Your task to perform on an android device: I'd like to compare the Samsung 7 kg Fully-Automatic Top Loading Washing Machine to other similar items in the Amazon app.
Image 0: 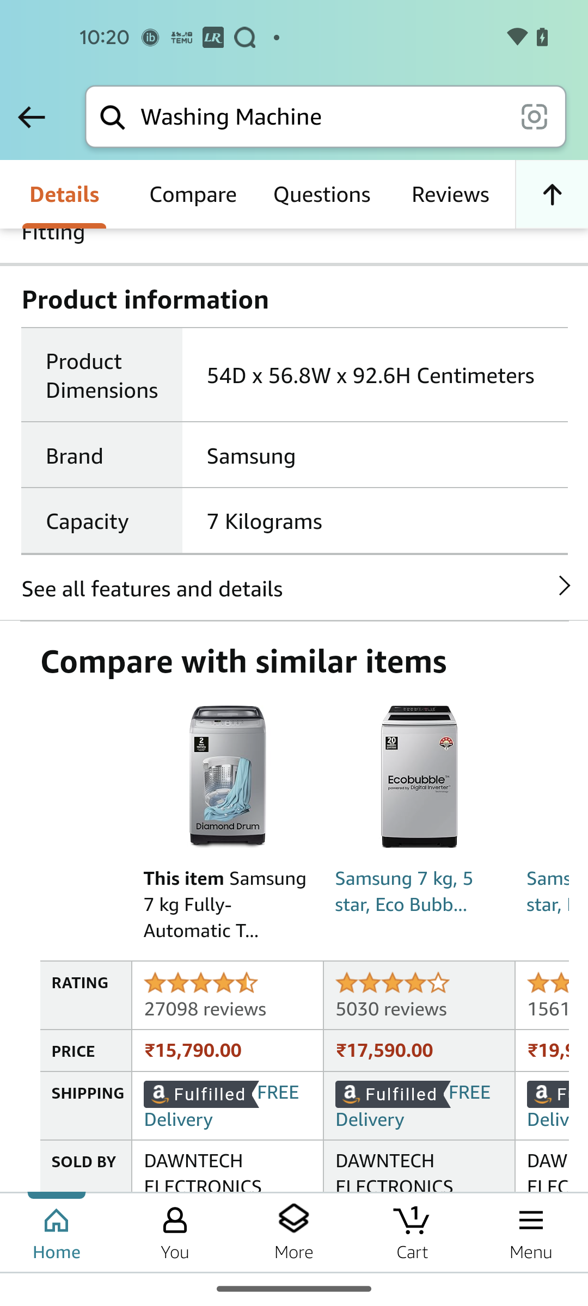
Click on the Compare option
Step 0: click (193, 196)
Image 1: 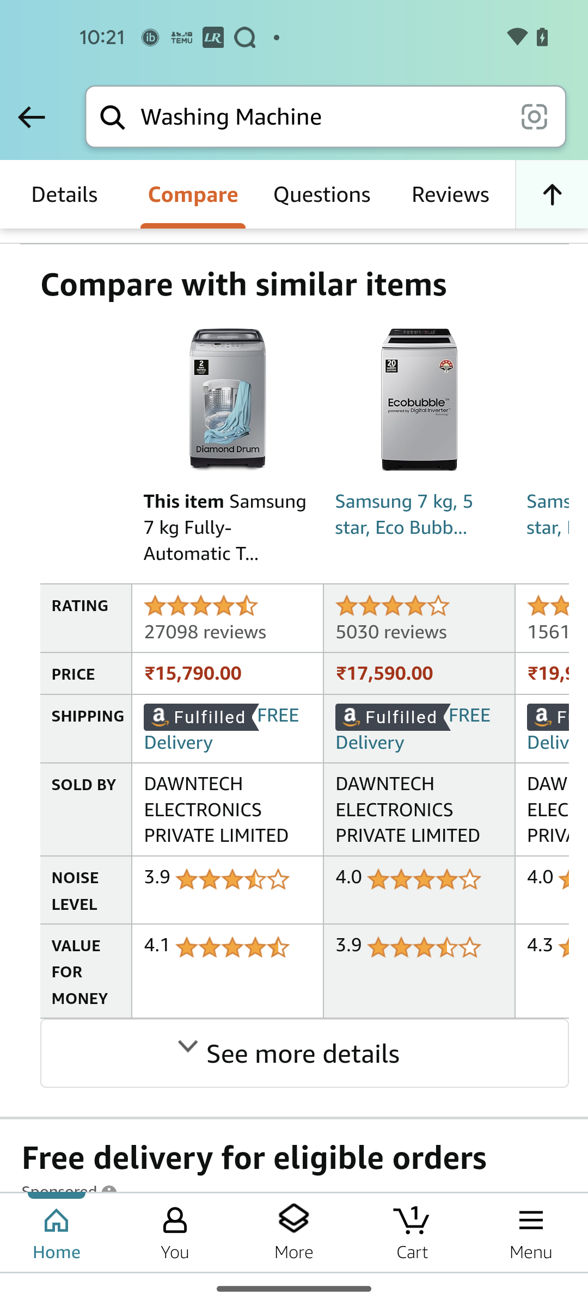
Click on See more details
Step 1: click (304, 1054)